Your task to perform on an android device: Move the latest email from eBay to the Promotions folder in the Gmail app.
Image 0: 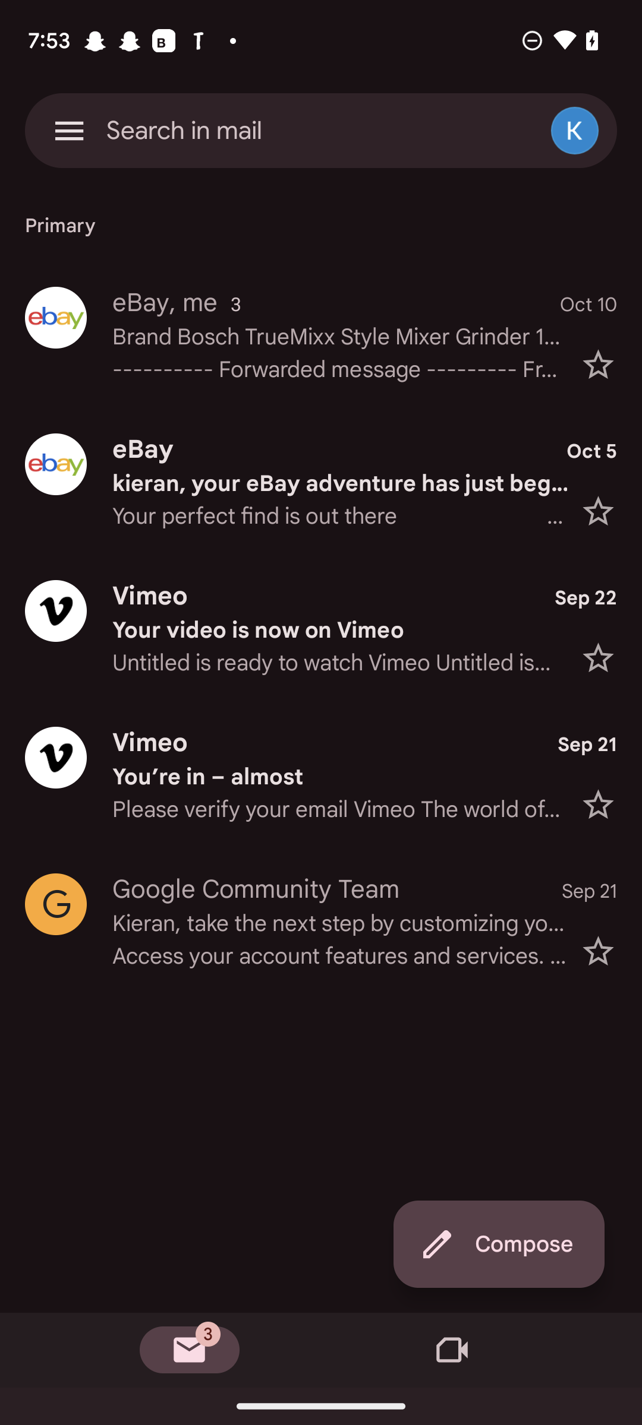
Click on the latest email of eBay
Step 0: click (339, 337)
Image 1: 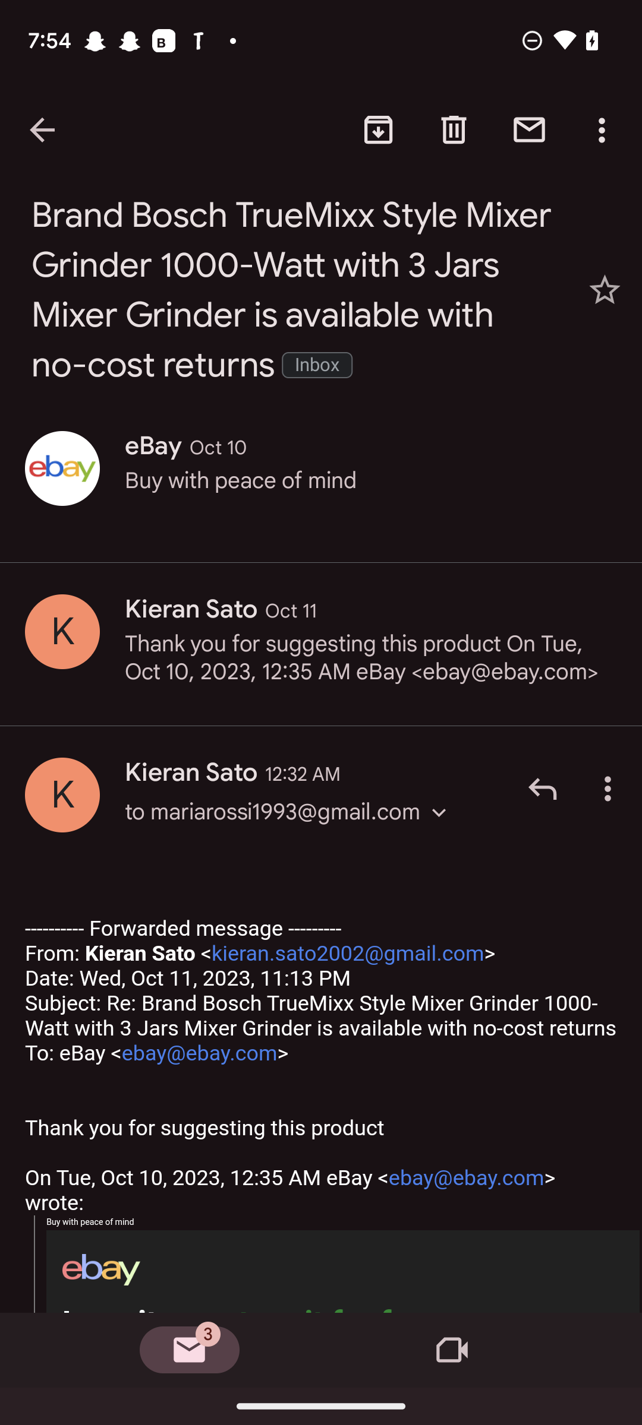
Click on the three dots in the top right corner.
Step 1: click (604, 129)
Image 2: 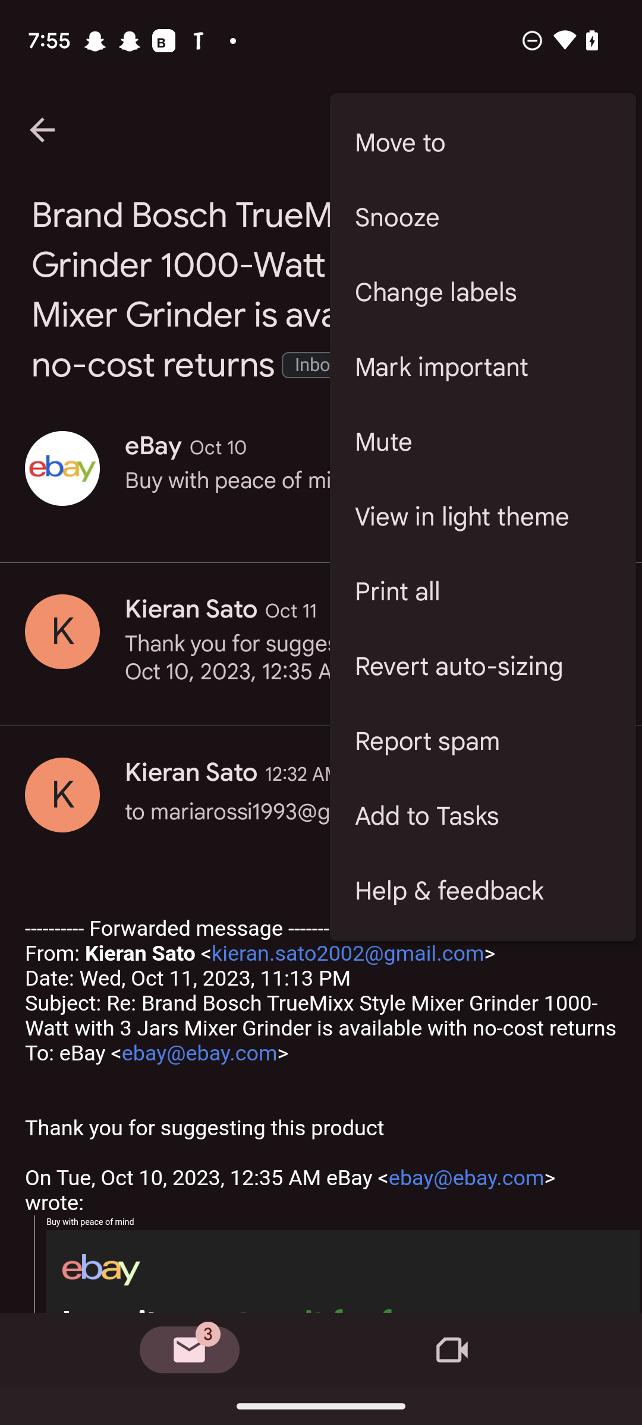
Click on move to option.
Step 2: click (483, 143)
Image 3: 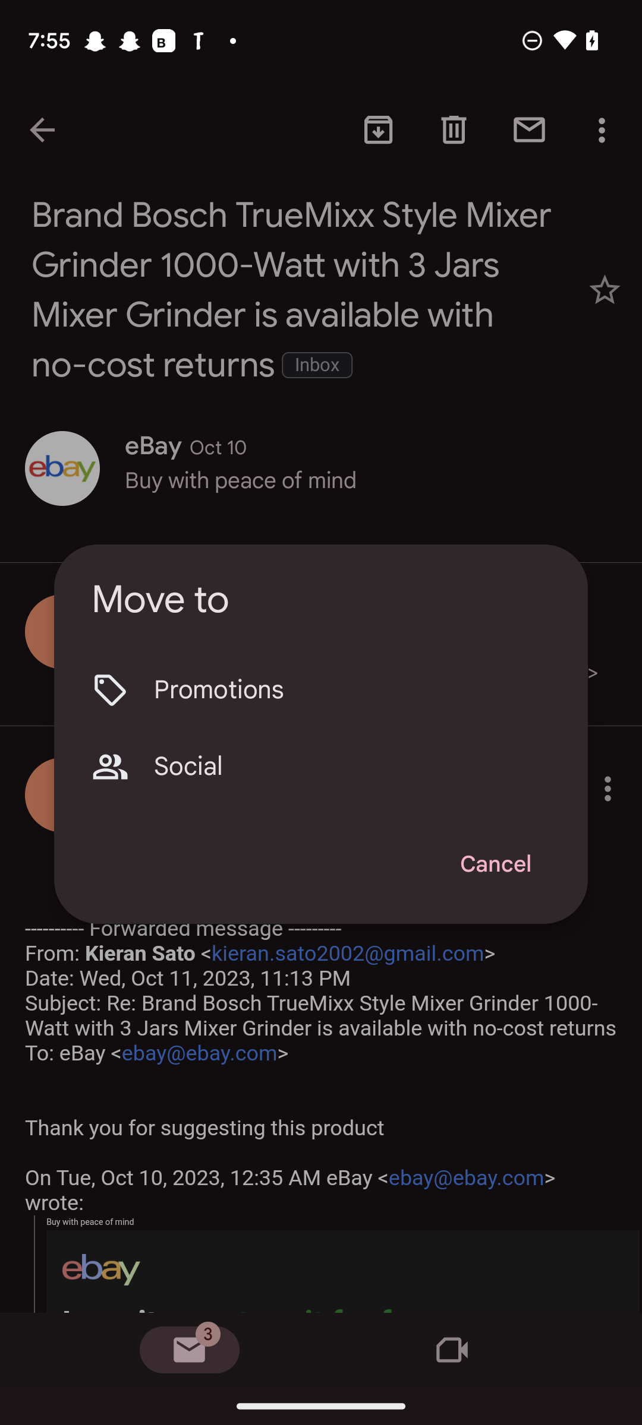
Click on the promotions option
Step 3: click (352, 690)